Your task to perform on an android device:  On the agoda app Find the Activities in Vancouver that I can do with my family. 
Image 0: 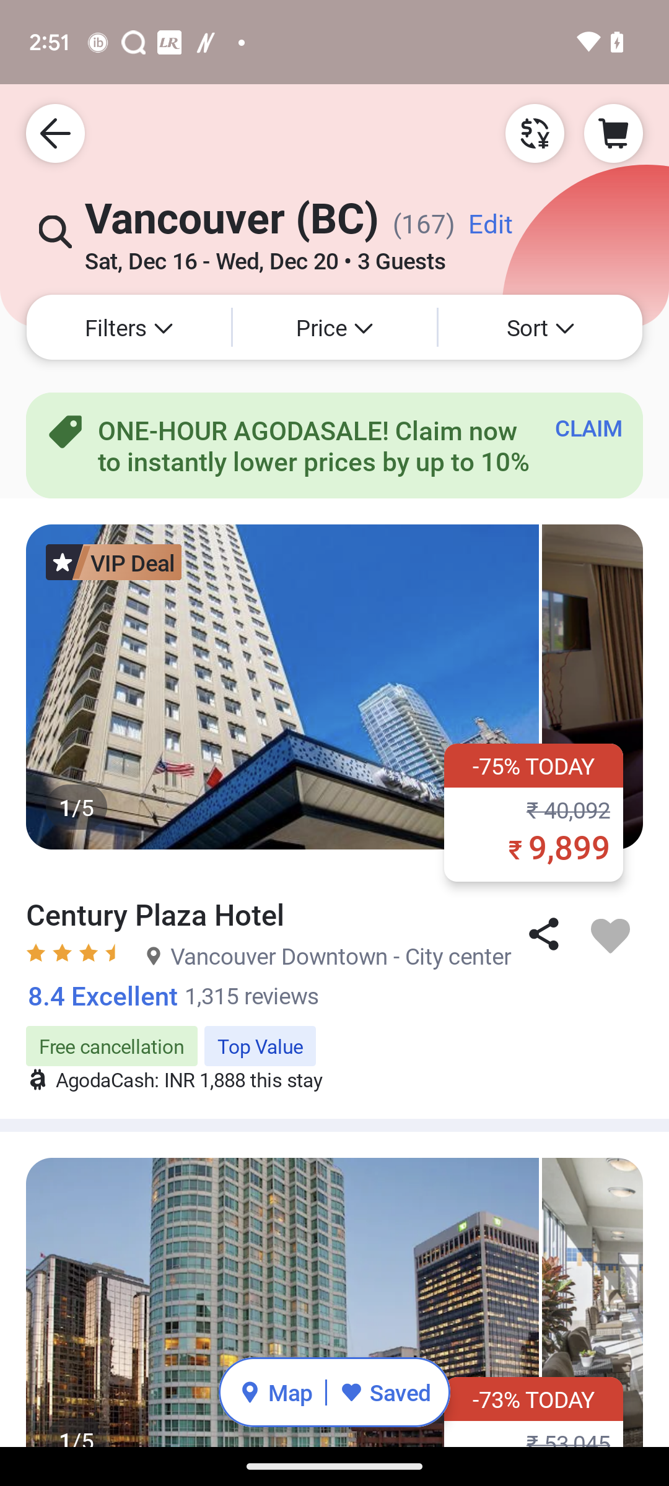
Go back to the previous page.
Step 0: press back button
Image 1: 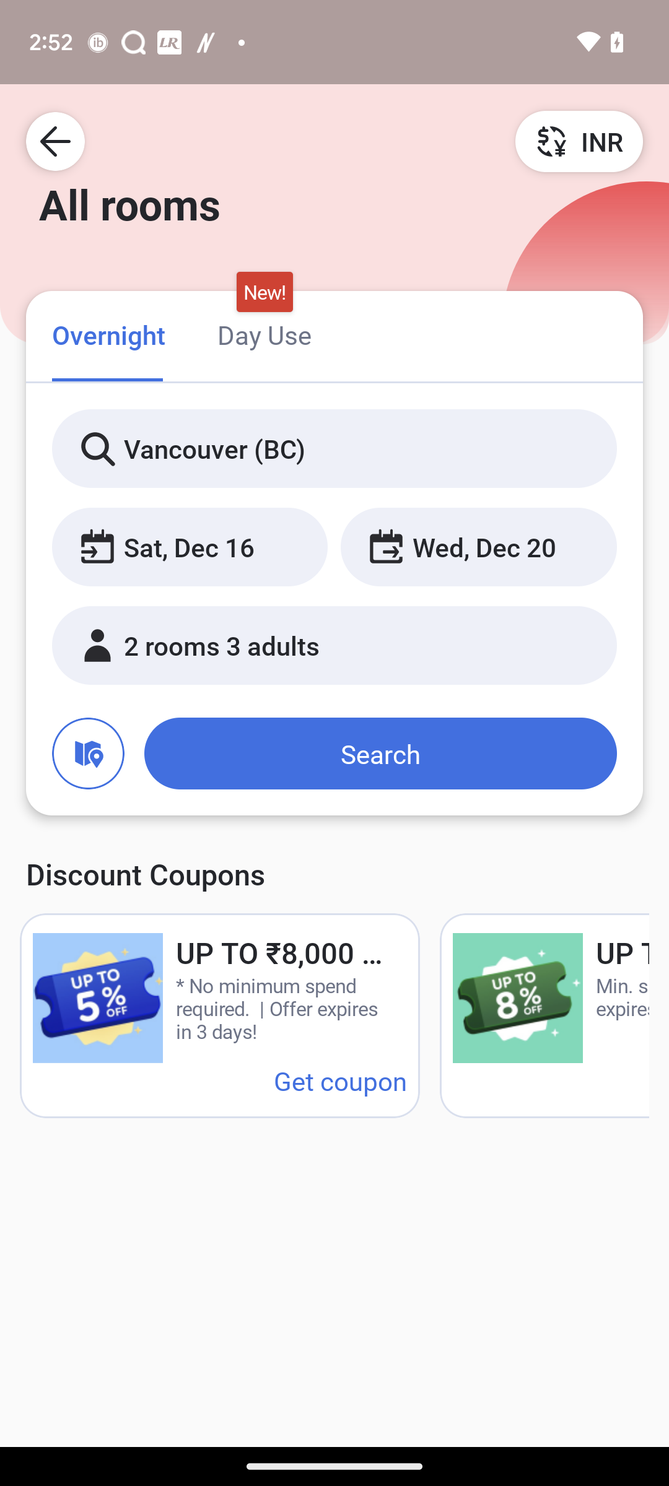
Go back to the previous page.
Step 1: press back button
Image 2: 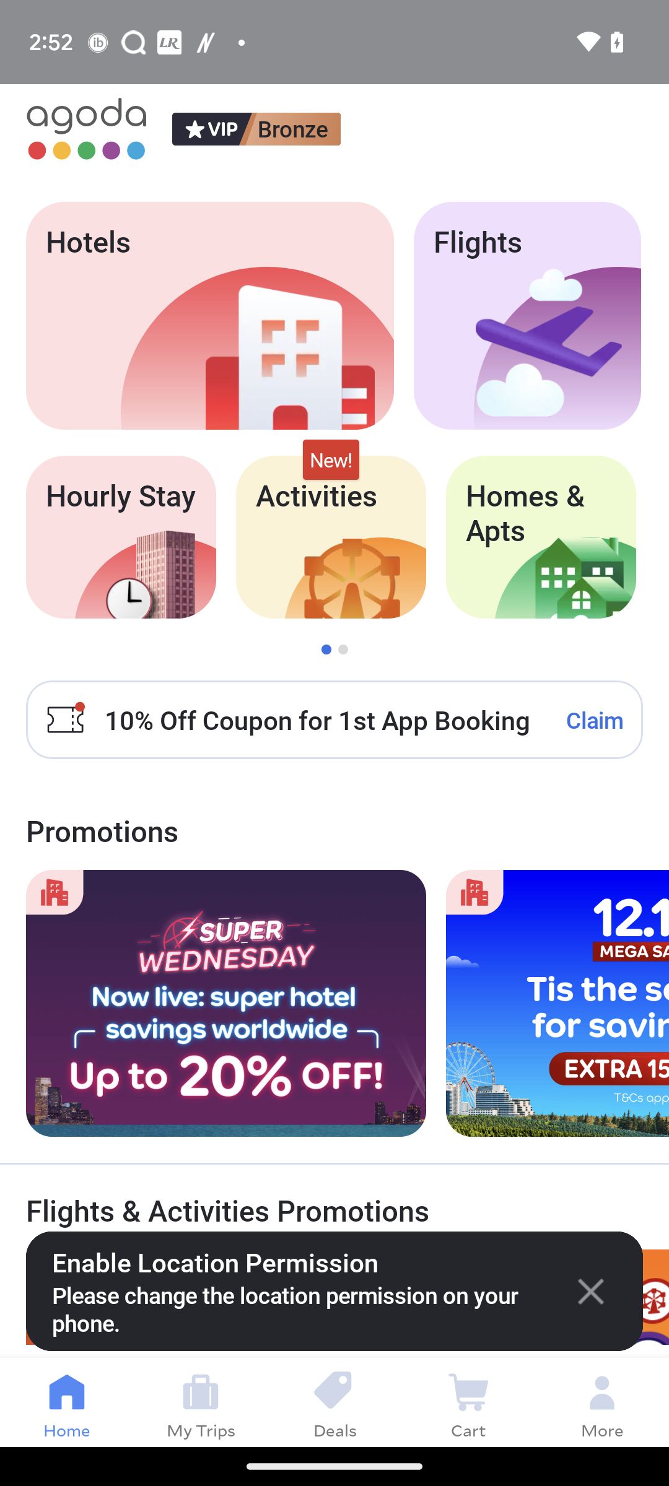
Open the Activities tab.
Step 2: click (378, 540)
Image 3: 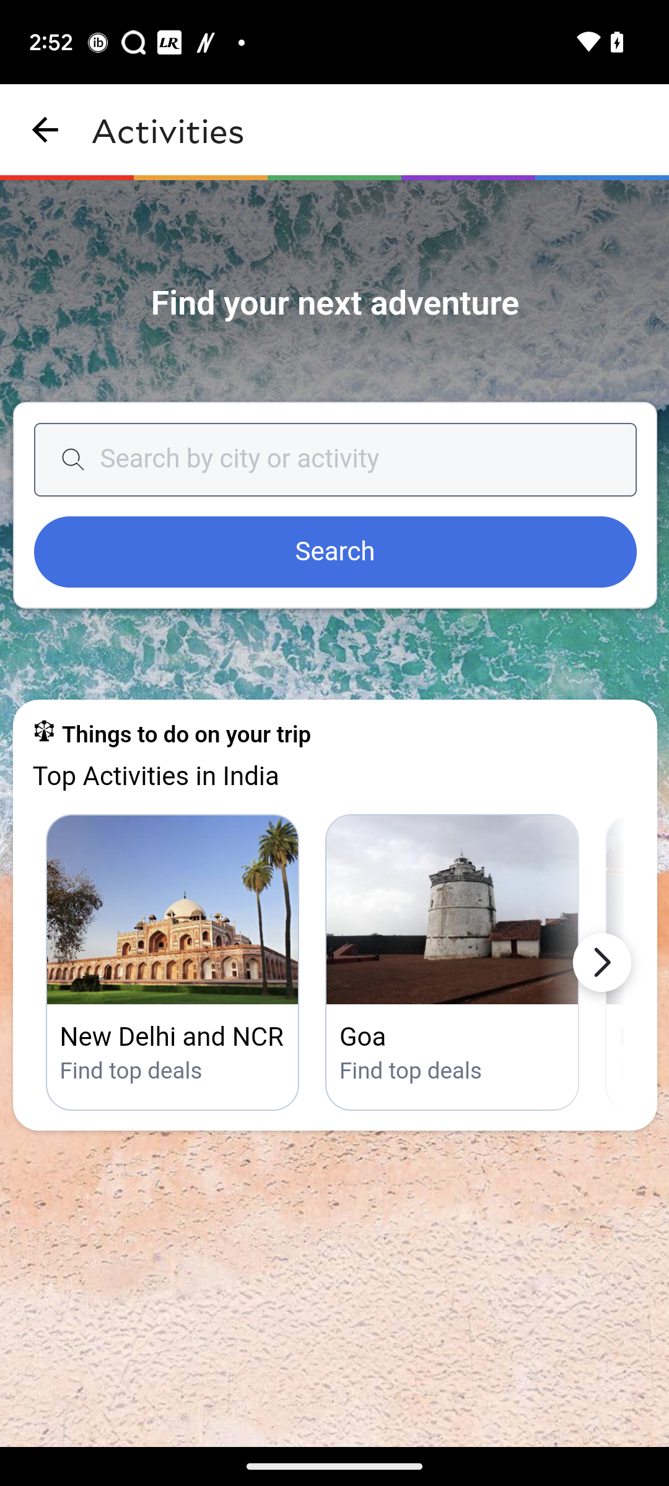
Click on the search box.
Step 3: click (334, 459)
Image 4: 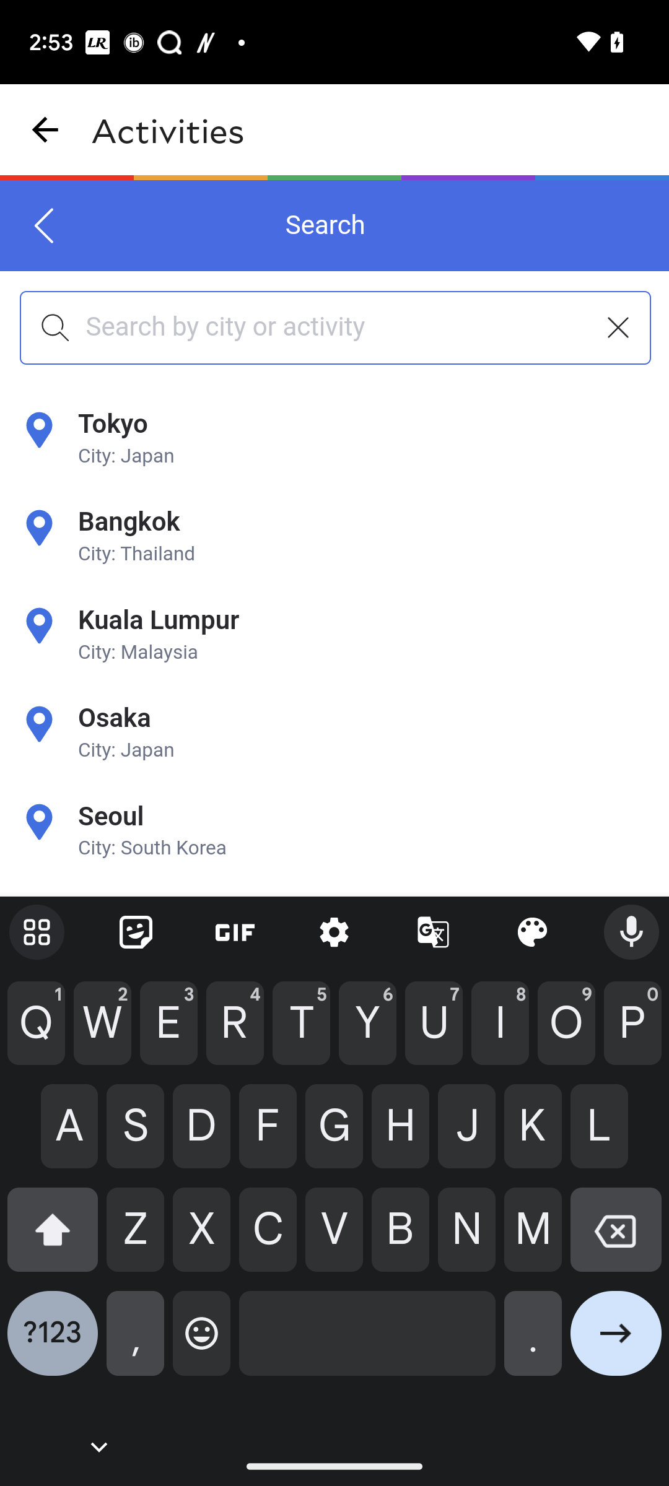
Type Vancouver in the search box.
Step 4: type "Vancouver"
Image 5: 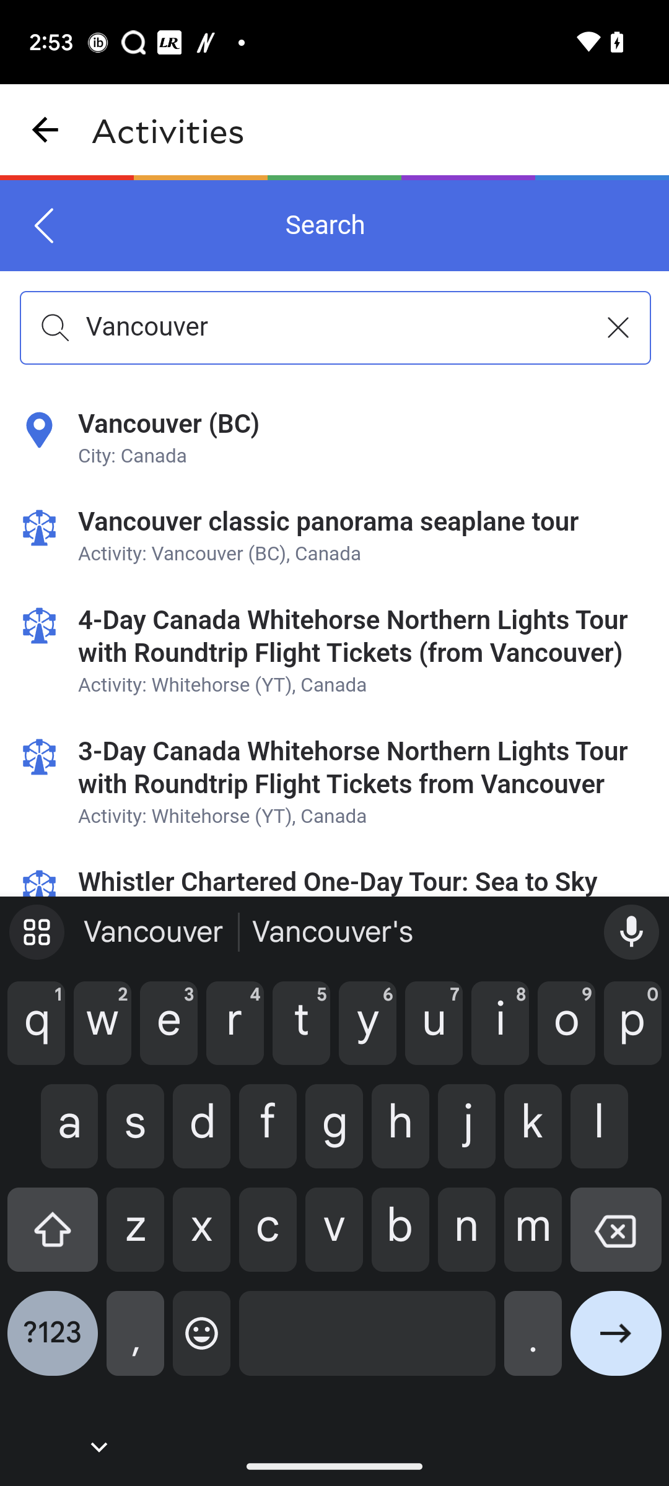
Open the first tab Vancouver (BC).
Step 5: click (334, 459)